Your task to perform on an android device: Because I am so excited about the changes, I want to keep track of the currency exchange rates.
Image 0: 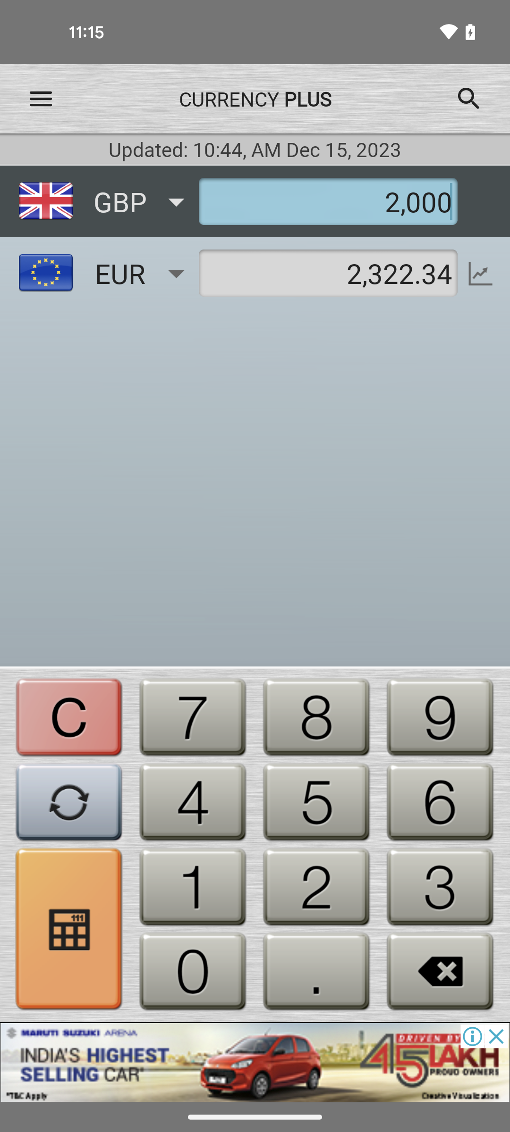
Tap on the graph icon
Step 0: click (481, 273)
Image 1: 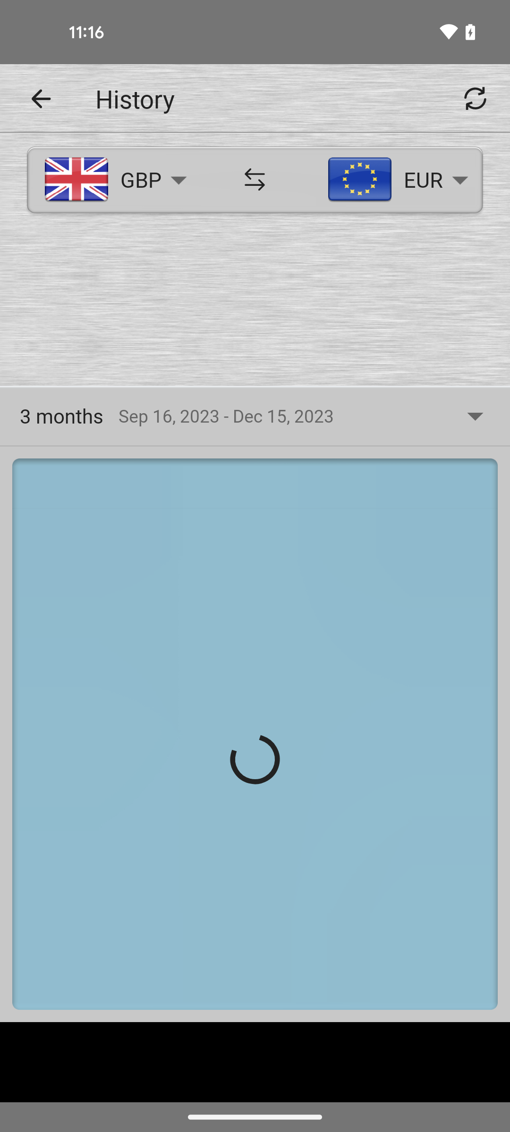
Tap on the graph icon
Step 1: wait